Your task to perform on an android device: I want to turn on Notify for every message Notification If anybody mails me, then I receive the mail
Image 0: 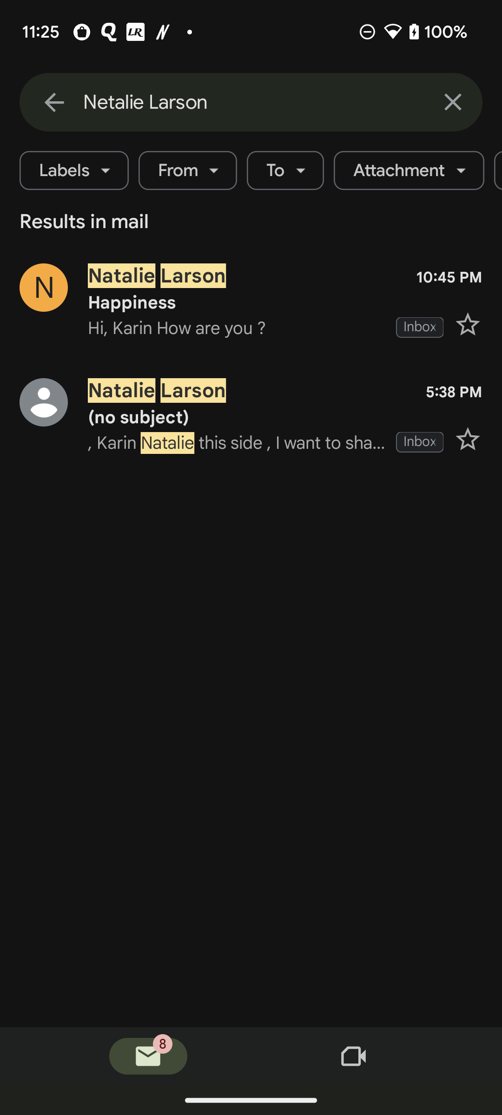
Go Back to the screen
Step 0: press back button
Image 1: 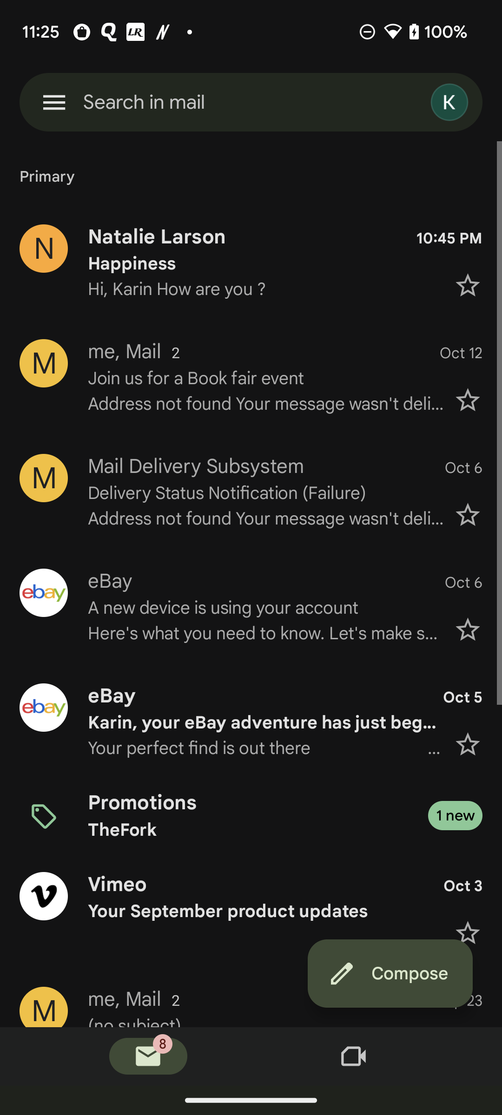
Click on the three lines at the top left of the screen
Step 1: click (54, 102)
Image 3: 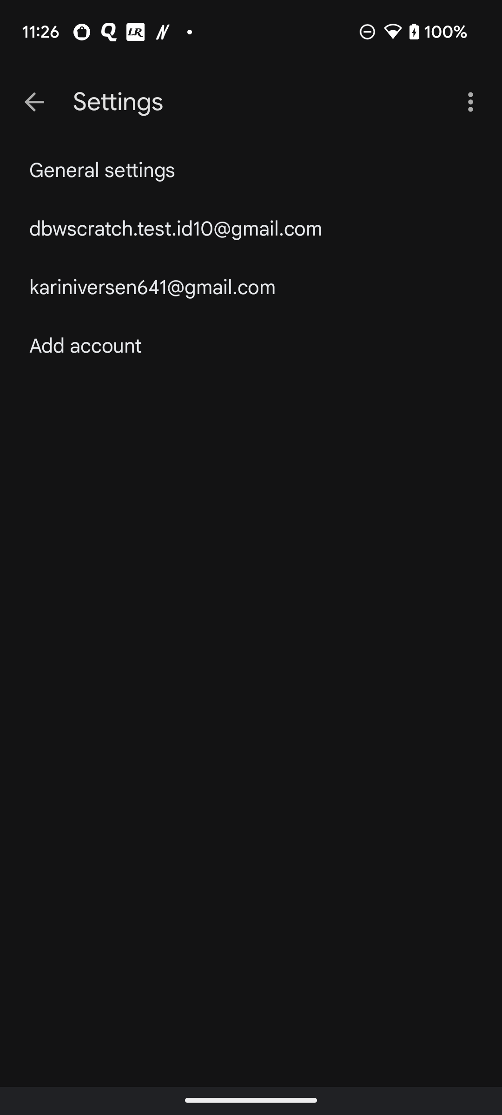
Click on the kariniversen641@gmail.com
Step 3: click (152, 288)
Image 5: 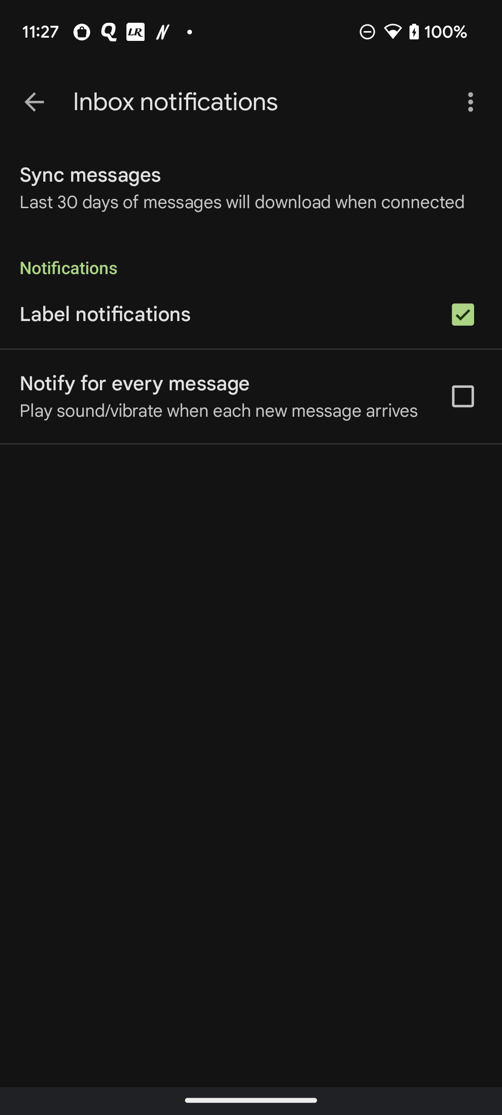
Click on the check box to turn on the notification 
Step 5: click (461, 392)